Your task to perform on an android device: I show the details of the Grobes Zimmer, 30er Zone Sedanstr.63 property to my wife and she also like this place and told me to save this property, so save this property in the WG- Gesucht app.
Image 0: 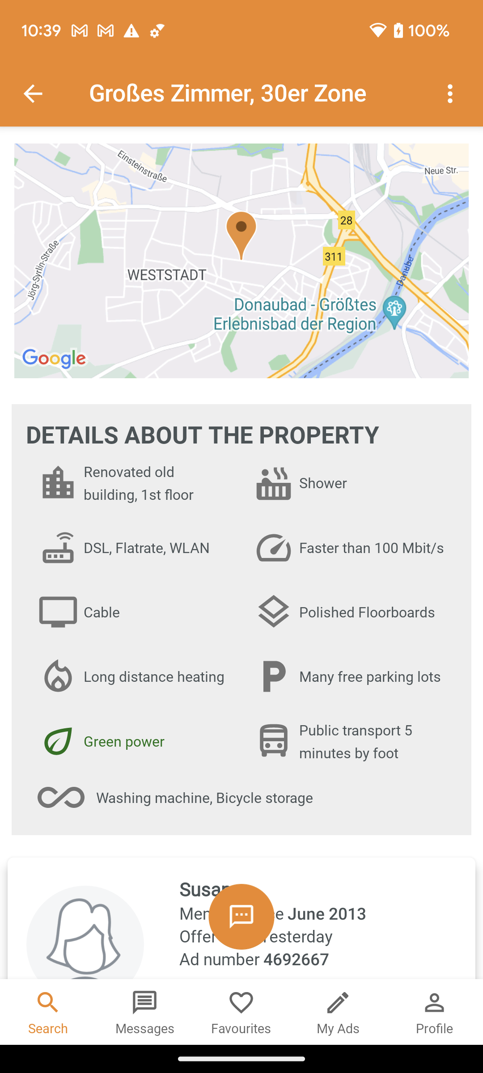
Scroll up to view the save option of this property.
Step 0: scroll up
Image 1: 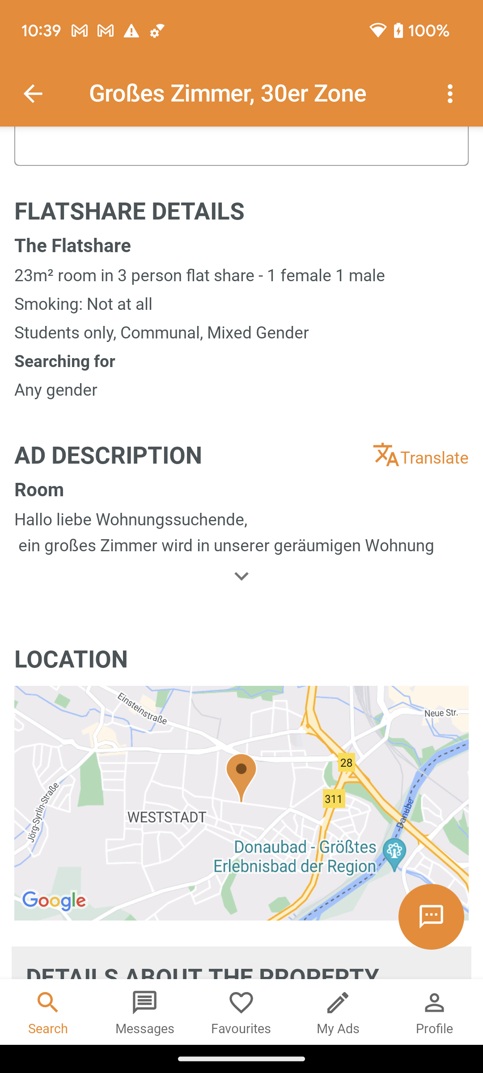
Scroll up to view the save option of this property.
Step 1: scroll up
Image 2: 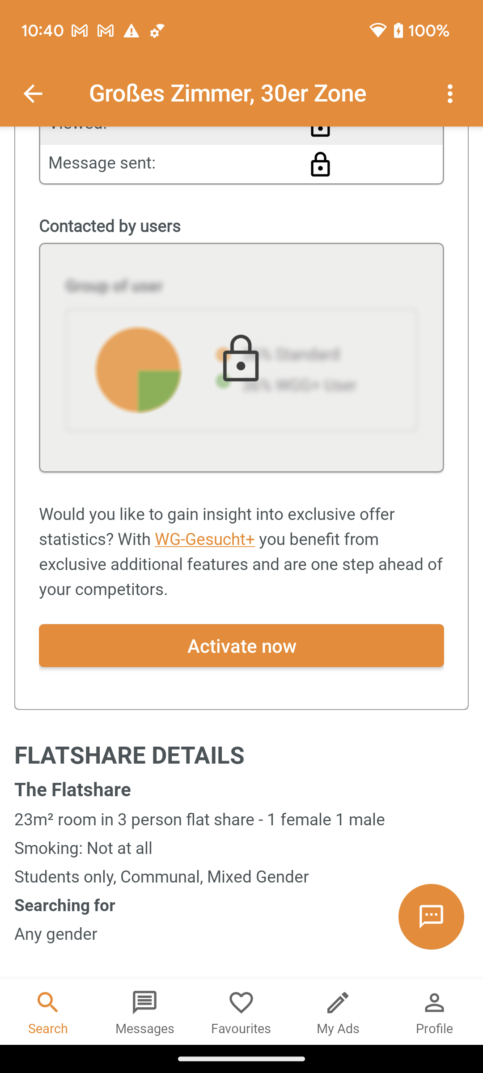
Scroll up to view the save option of this property.
Step 2: scroll up
Image 3: 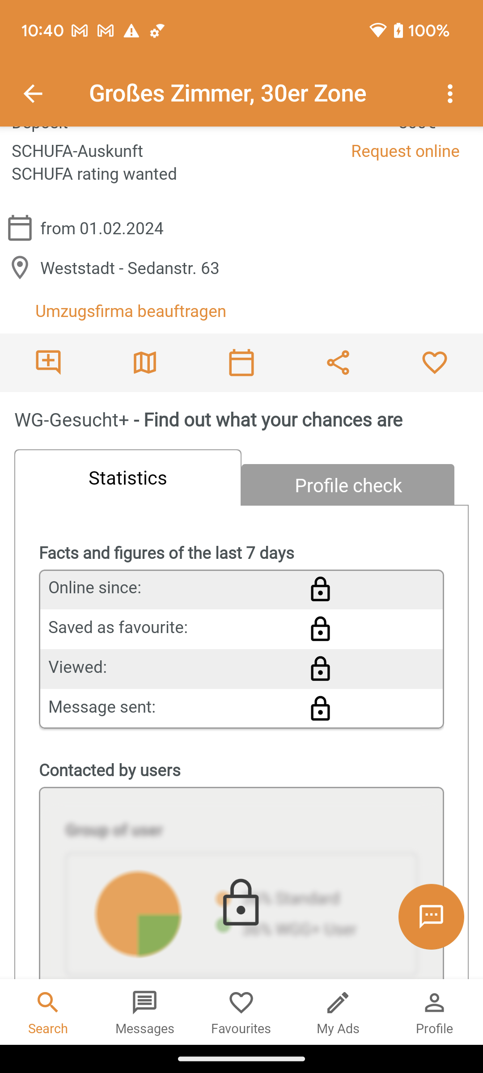
Click on the heart icon to save this property.
Step 3: click (434, 363)